Your task to perform on an android device: Due to my stressful schedule, I would like to relax by watching a music video by "Yo Yo Mundi" on the Vimeo app.
Image 0: 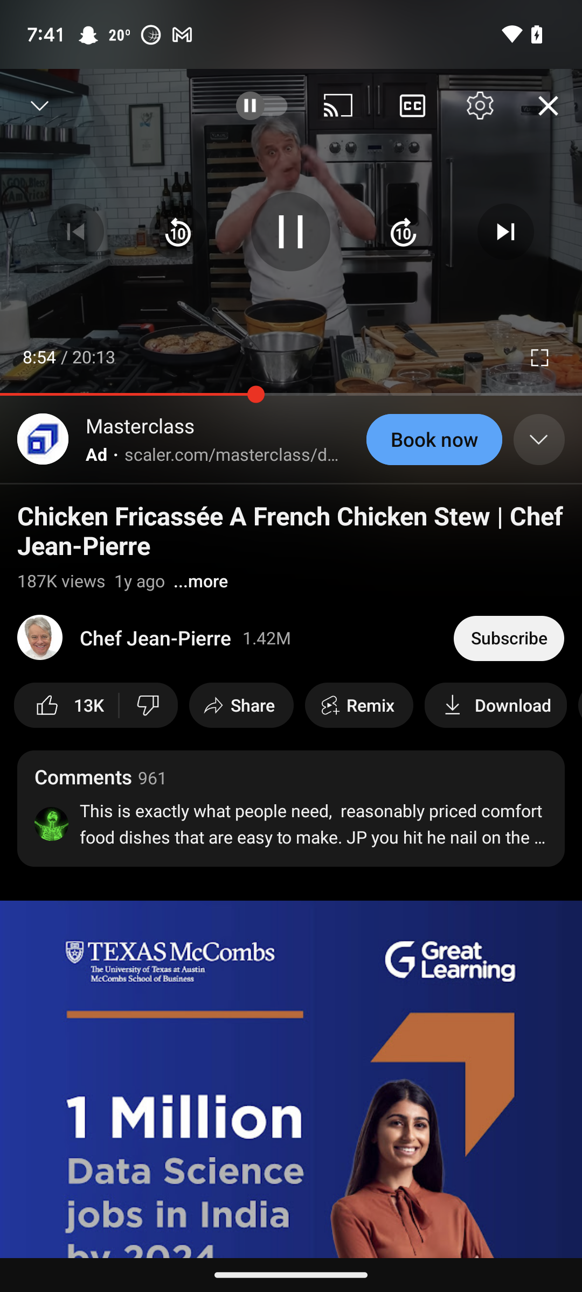
Open the vimeo app
Step 0: open app "Vimeo"
Image 2: 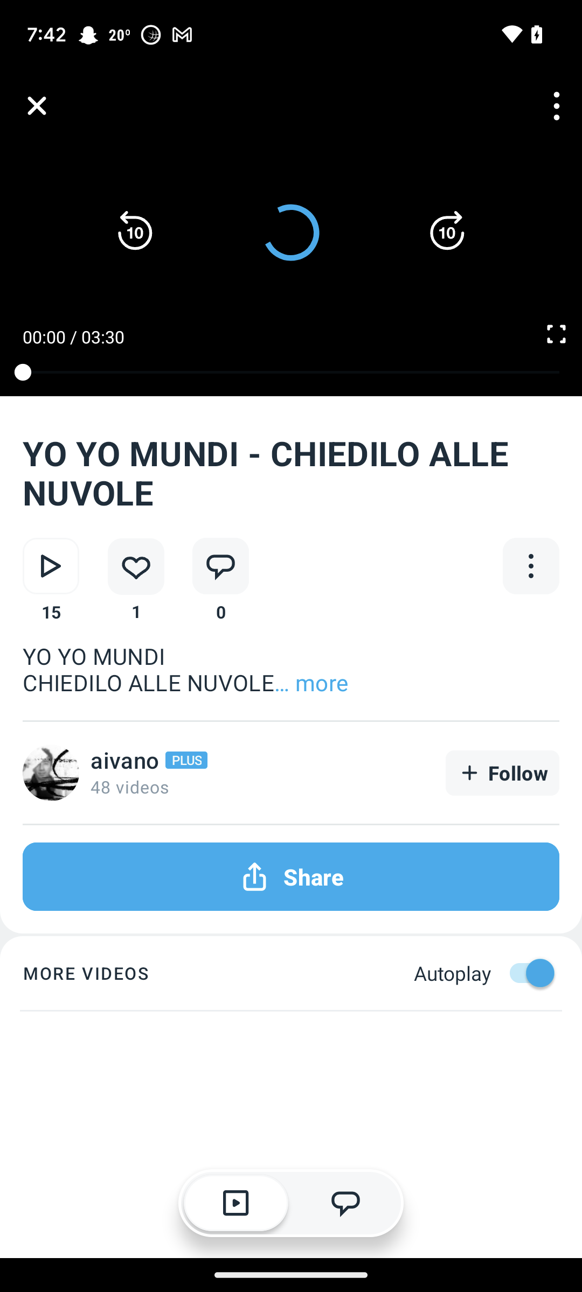
Open the first video
Step 2: wait